Your task to perform on an android device: I am all done with the browsing , add Women’s shoes  to the wishlist in the Flipkart app
Image 0: 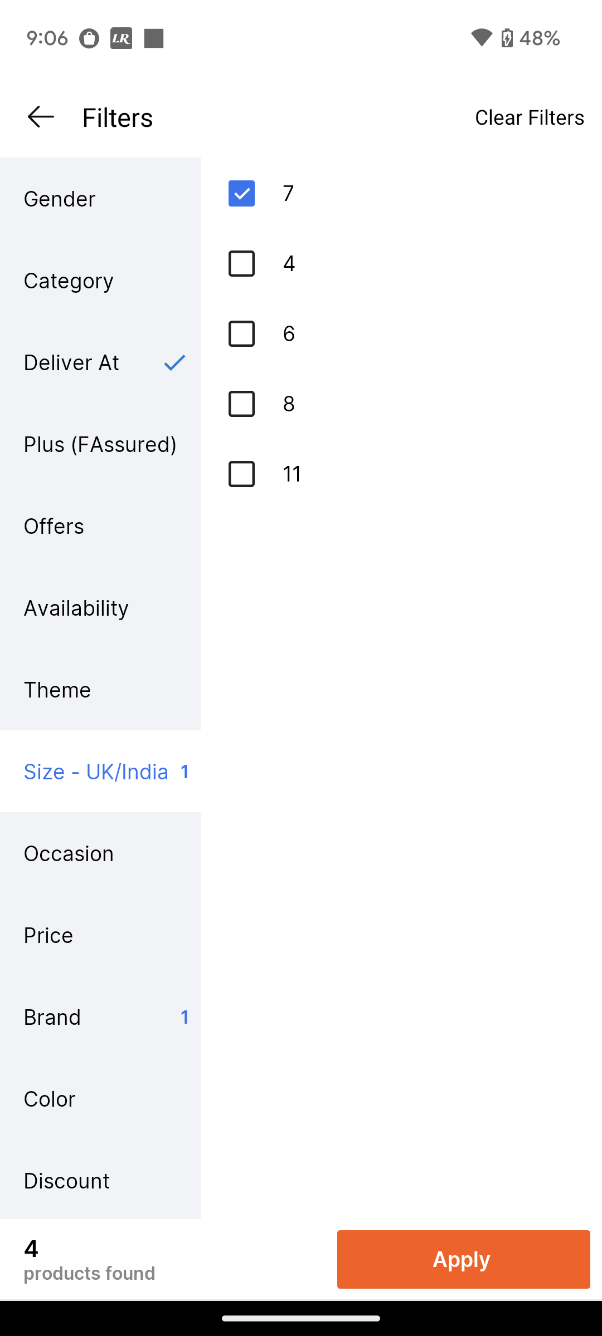
Click on the Apply button
Step 0: click (513, 1249)
Image 1: 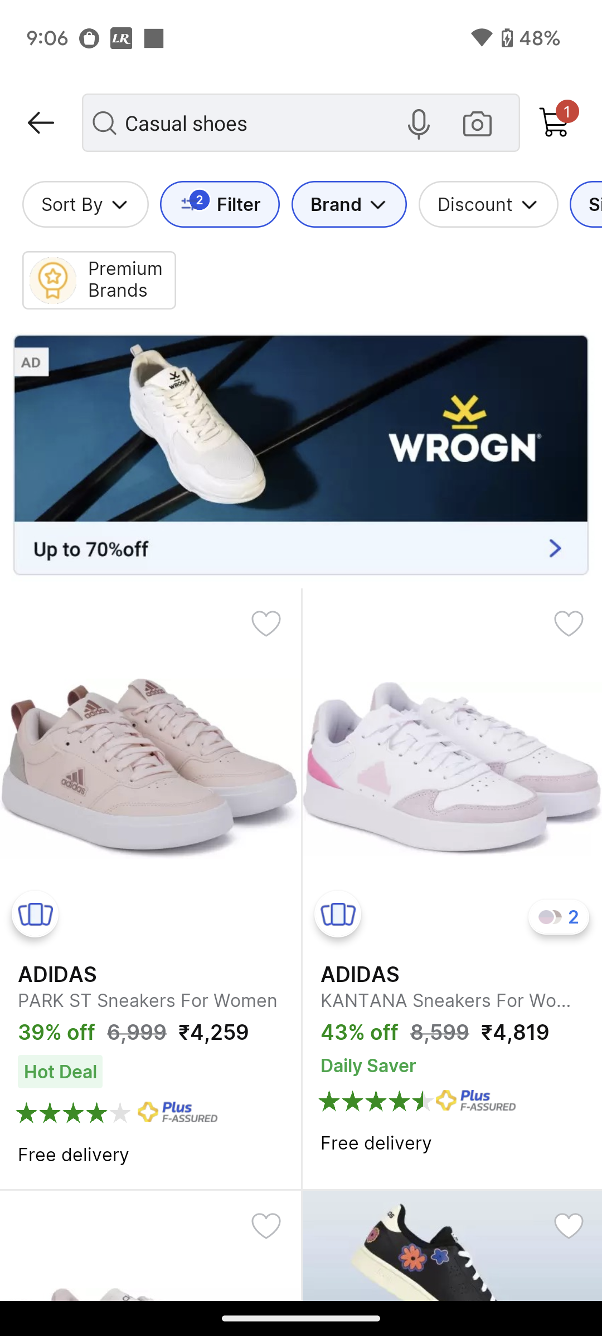
Click on the first option 
Step 1: click (183, 768)
Image 2: 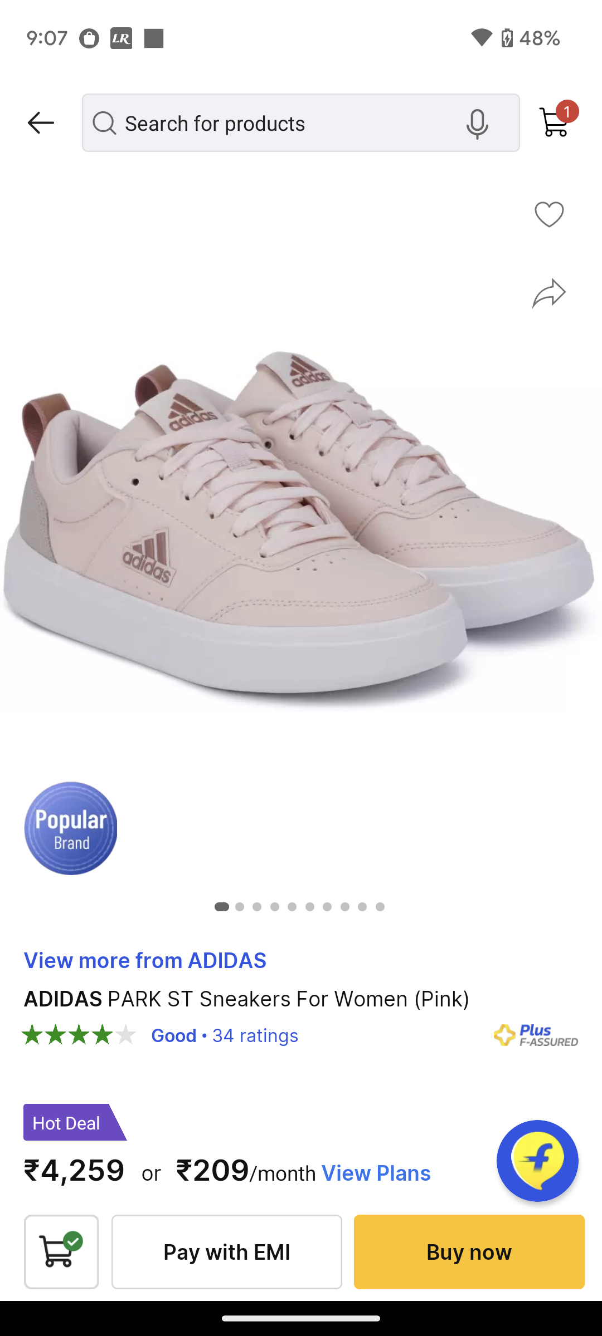
Click on the add to cart button
Step 2: click (170, 1259)
Image 3: 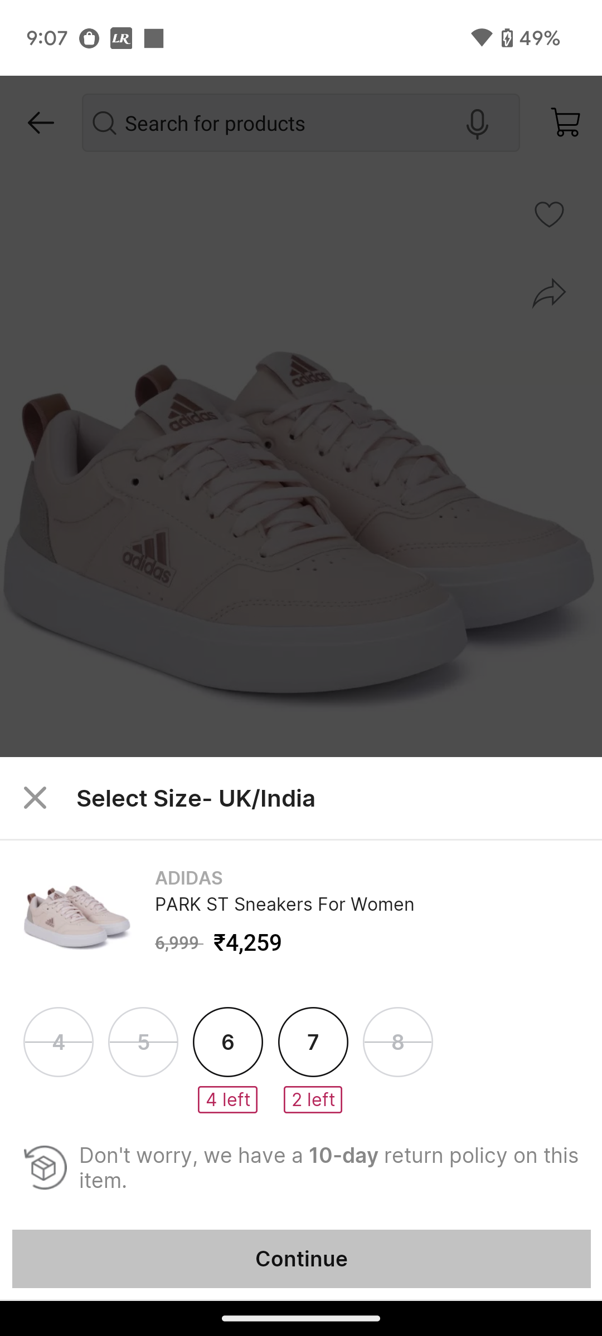
Click on the 7 size
Step 3: click (318, 1044)
Image 4: 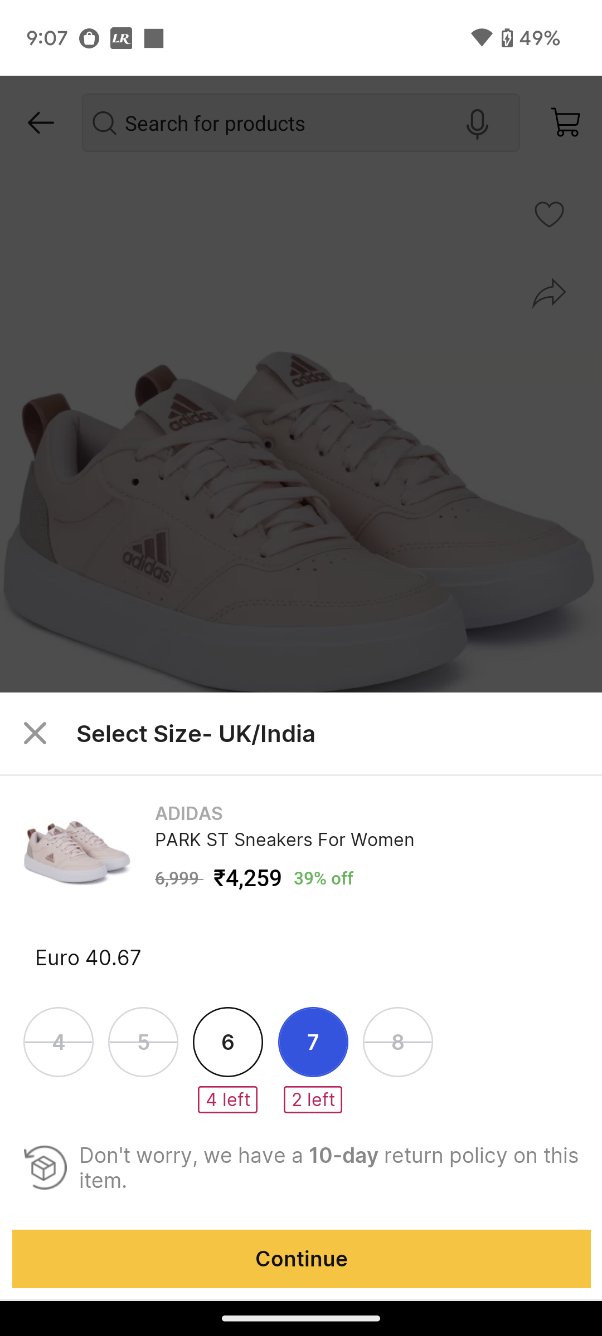
Click on the Continue button 
Step 4: click (302, 1259)